Your task to perform on an android device: Go to the Categories Option and view all the recipes for Beverages.
Image 0: 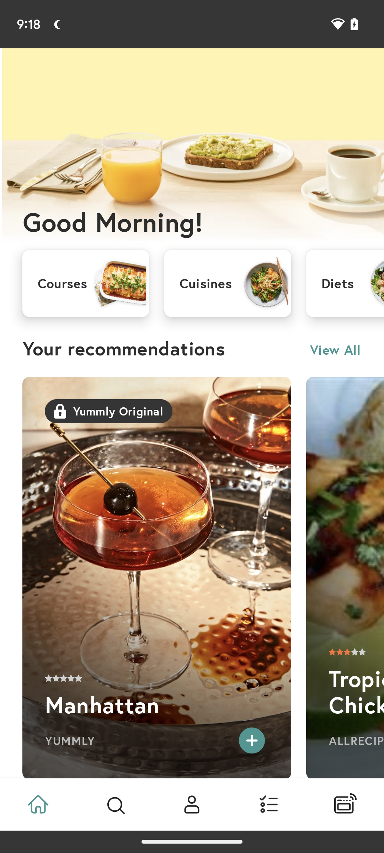
Click on Courses at the Left side of the screen below Good Morning!
Step 0: click (68, 283)
Image 1: 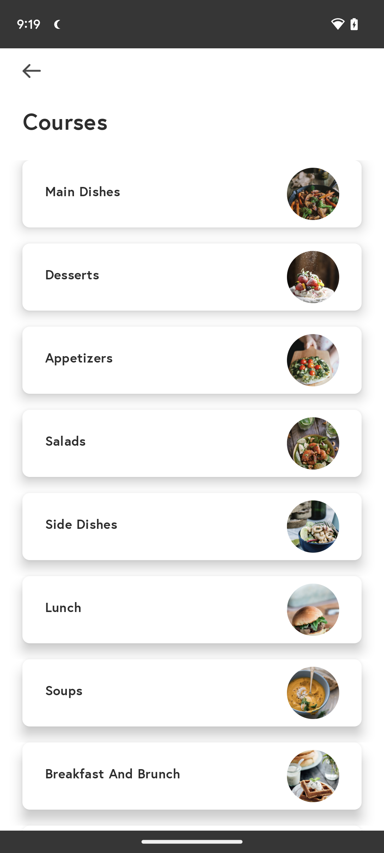
Scroll Up
Step 1: scroll down
Image 2: 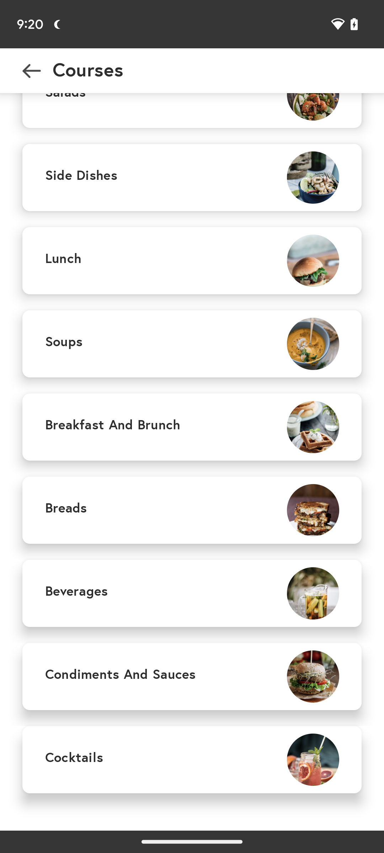
Click on the Beverages option below the Breads option at the left side of the screen
Step 2: click (76, 593)
Image 3: 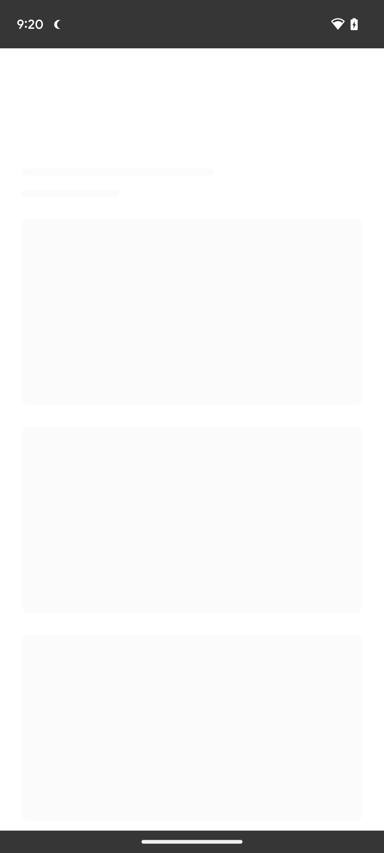
Click on the Beverages option below the Breads option at the left side of the screen
Step 3: wait
Image 5: 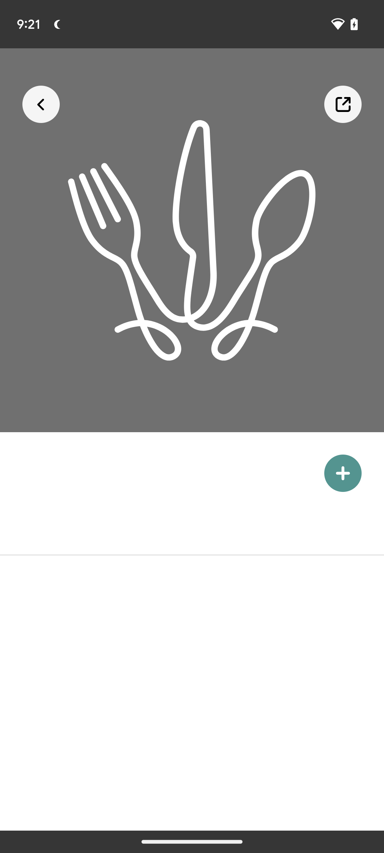
Click on Tropical Smoothie at the left side of the screen
Step 5: wait